Your task to perform on an android device: After a long time I decided to listen to my favorite music, so search for the classical music in the SoundCloud app.
Image 0: 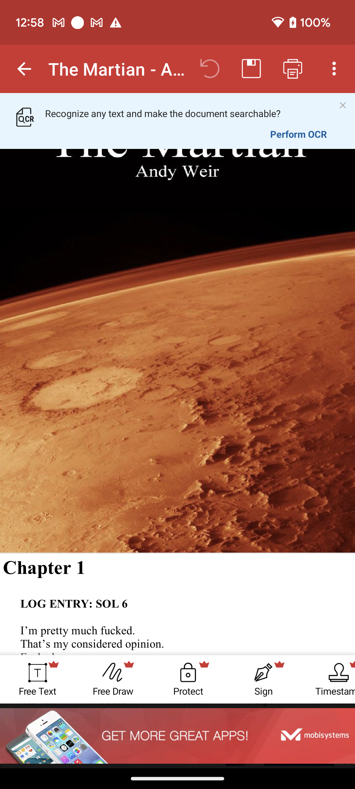
Open the SoundCloud app.
Step 0: open app "SoundCloud"
Image 1: 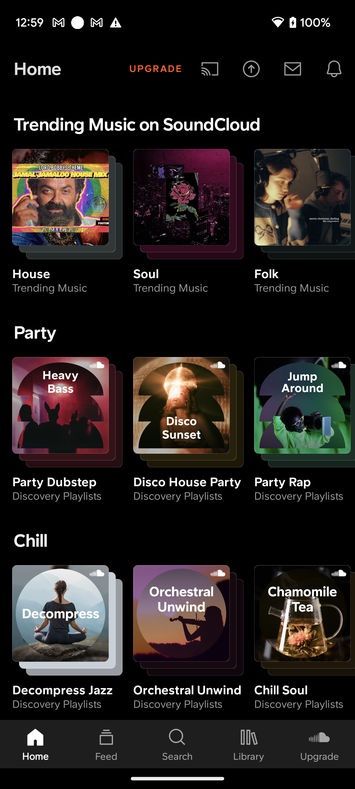
Click on the search tab at the bottom of the screen to search for the classical music.
Step 1: click (177, 744)
Image 2: 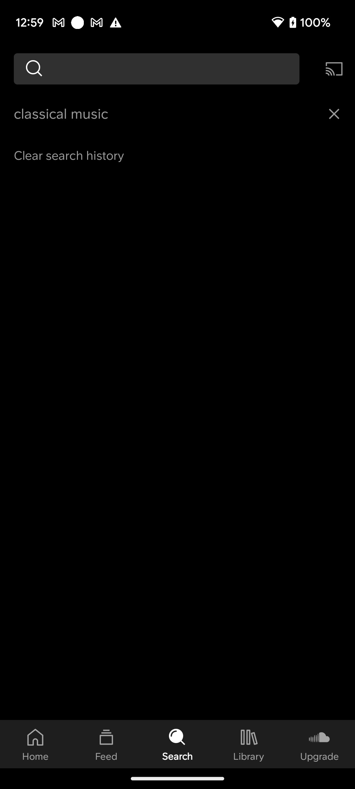
Click on the search bar at the top of the screen to search for the music.
Step 2: click (177, 69)
Image 3: 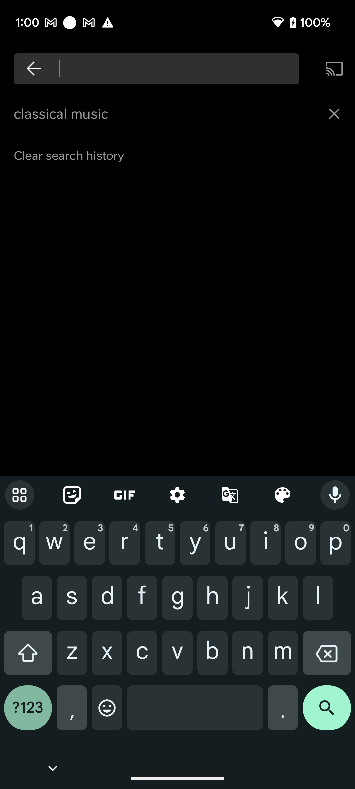
Type Classical music in the search bar to search for the music.
Step 3: type "Classical music"
Image 4: 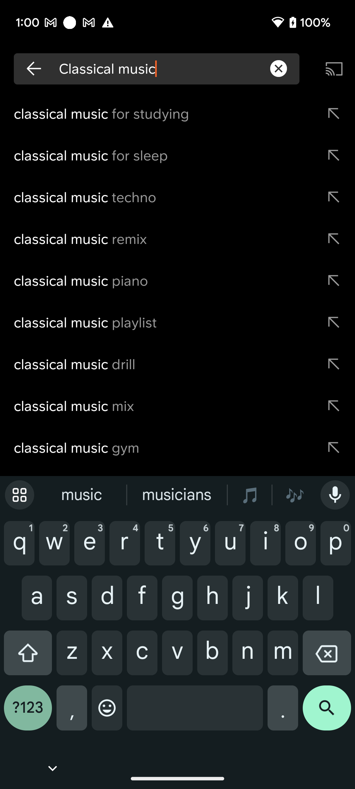
Click on the search icon at the bottom right corner of the screen to view the search result.
Step 4: click (327, 713)